Your task to perform on an android device: Open the Any.do app and mark the Pilates Classes task as completed.
Image 0: 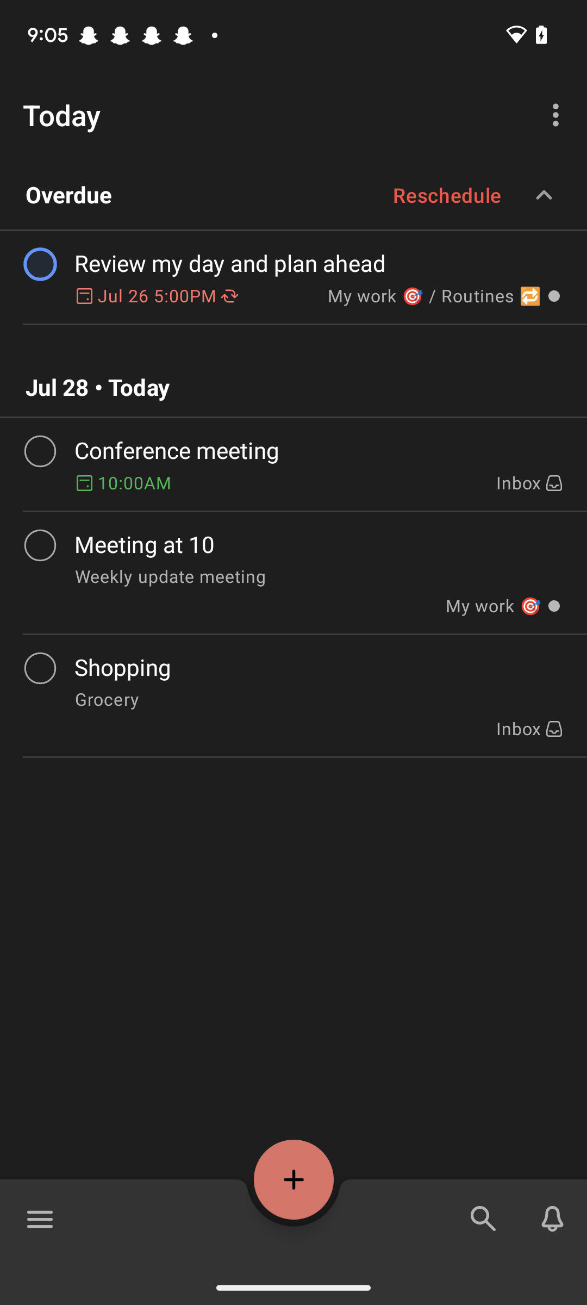
Open the Any.do app
Step 0: open app "Any.do"
Image 2: 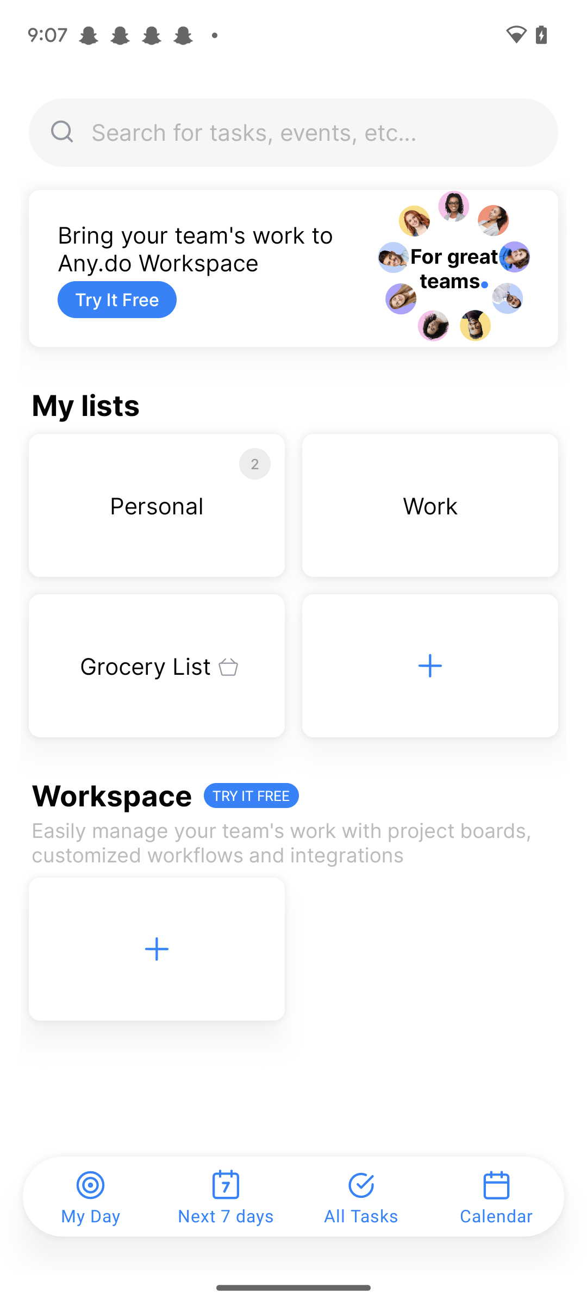
Click on the all tasks tab at the bottom of the screen
Step 2: click (361, 1196)
Image 3: 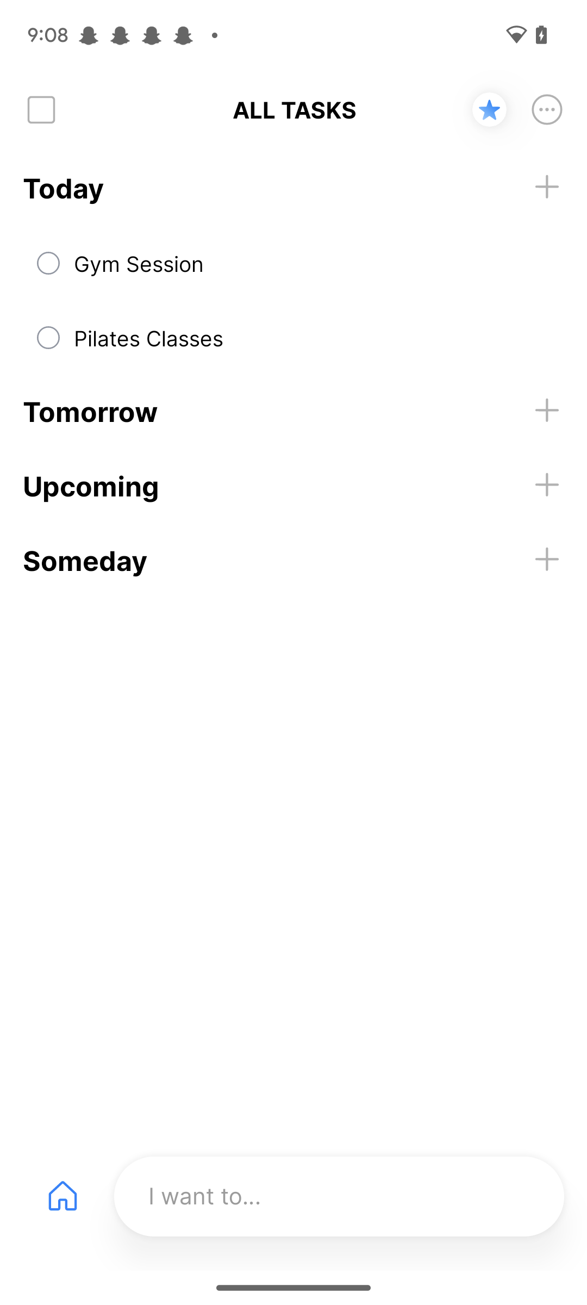
Click on the circle checkbox of the Pilates Classes task
Step 3: click (48, 338)